Your task to perform on an android device: I need to reach out to customer service on the Booking.com app regarding the availability for non smoking zones in your hotel 
Image 0: 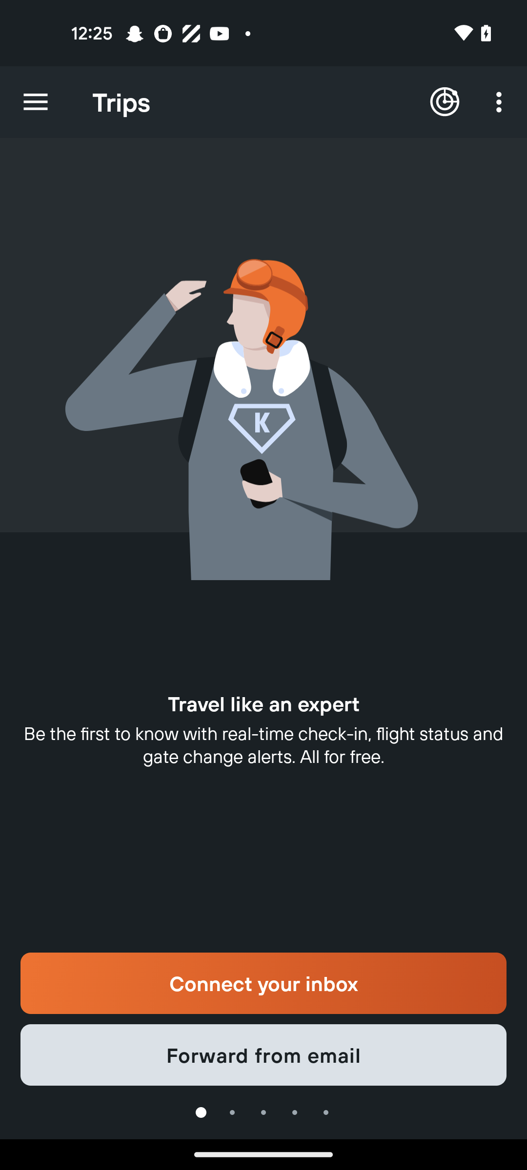
open the booking.com app
Step 0: open app "Booking.com"
Image 2: 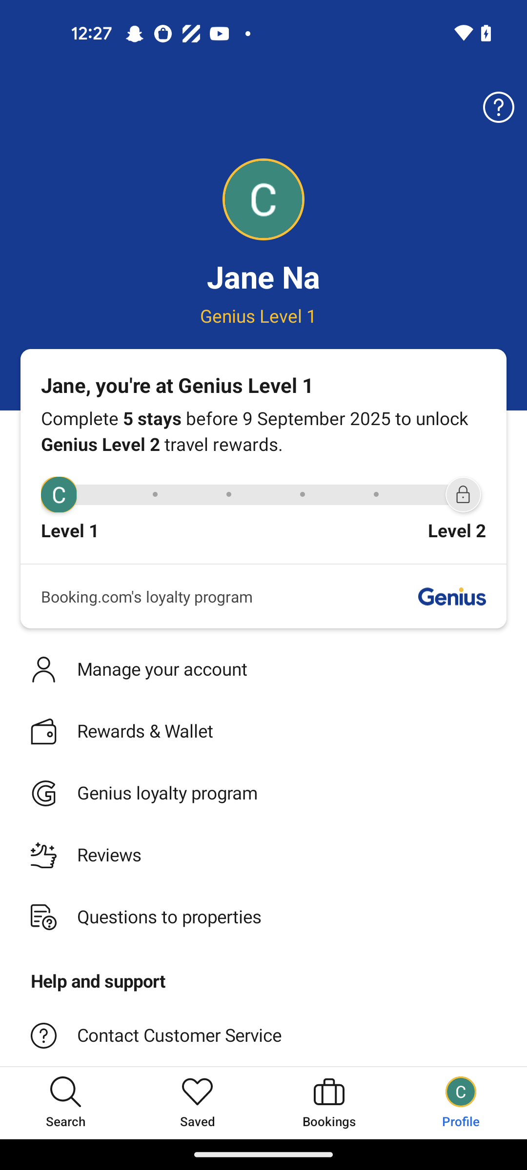
Swipe up
Step 2: scroll down
Image 3: 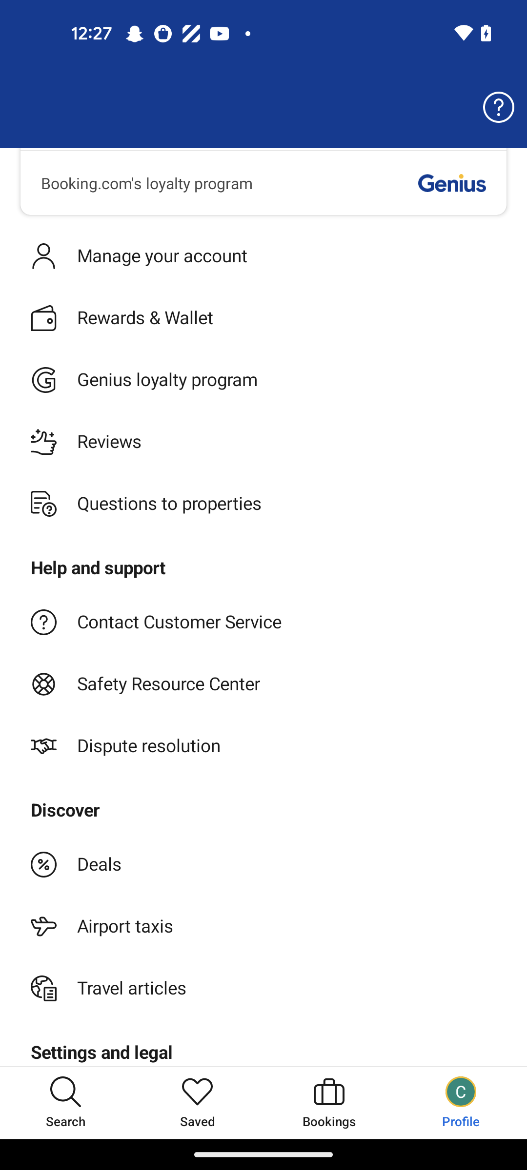
Click on the contact customer service option
Step 3: click (286, 622)
Image 4: 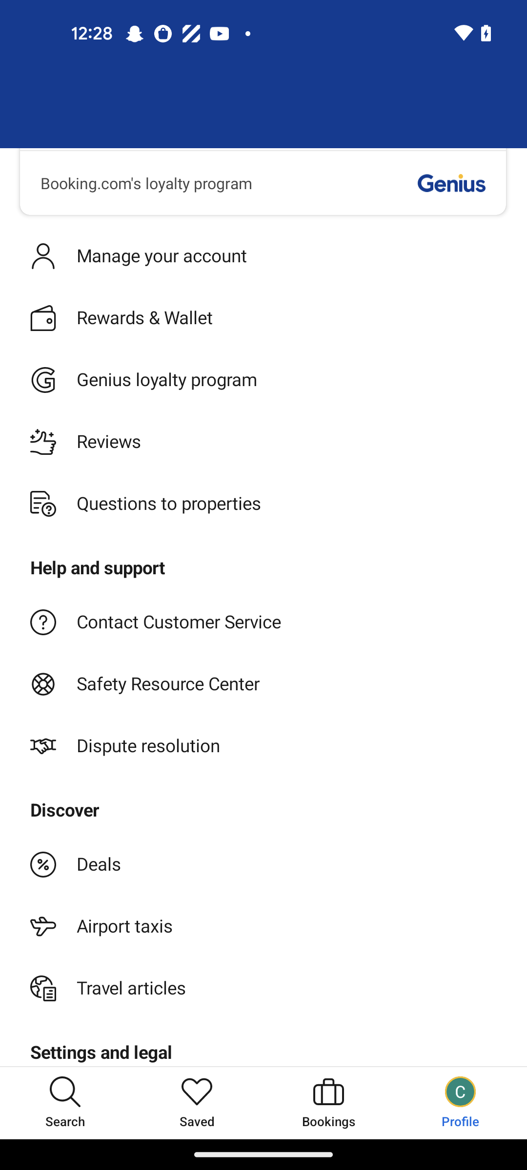
Click on the contact customer service option
Step 4: click (278, 622)
Image 5: 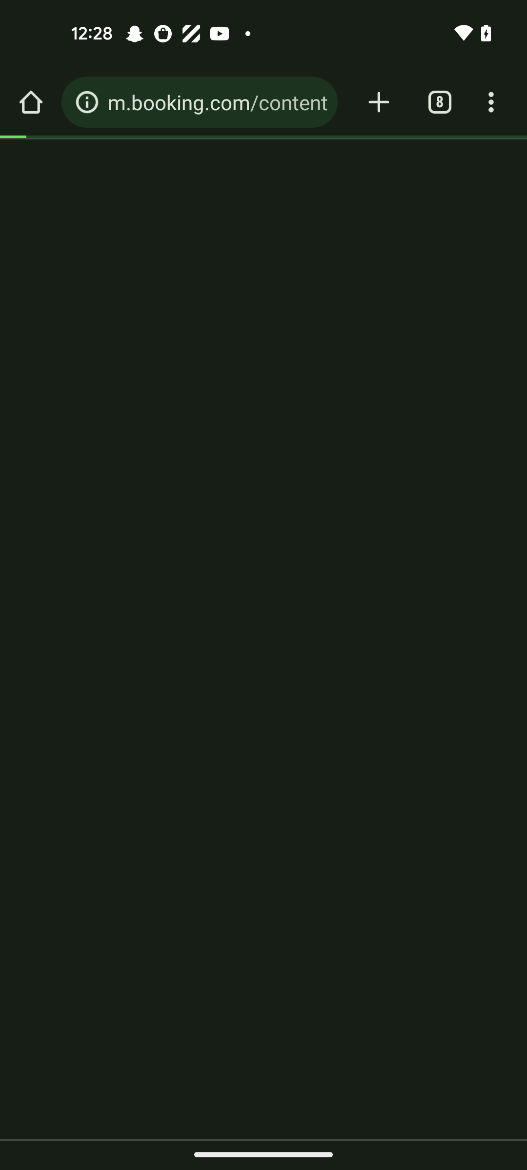
Click on the contact customer service option
Step 5: wait
Image 6: 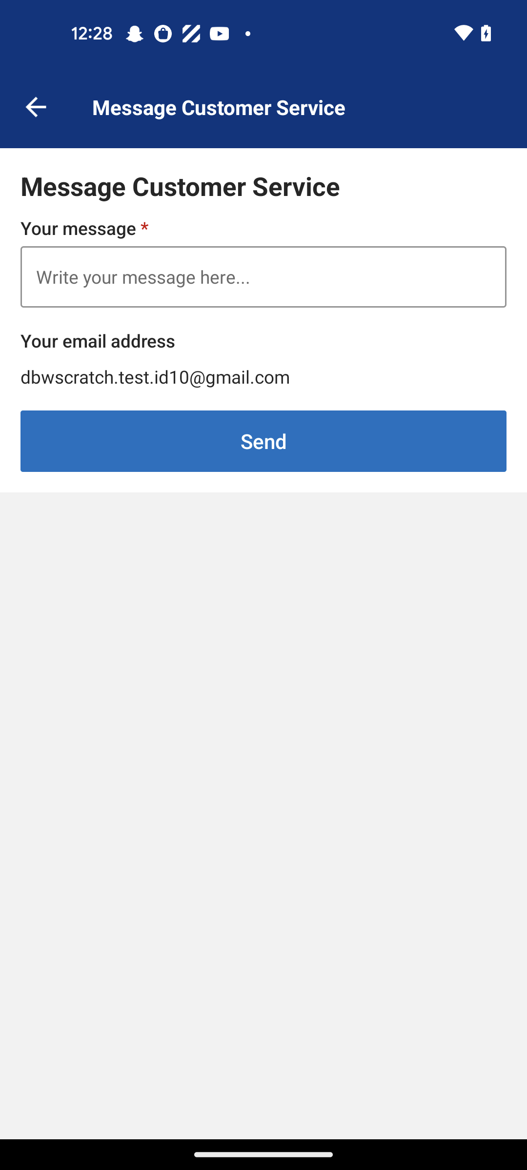
Enter a message as  May i know your hotel is smoking free zone 
Step 6: type " May i know your hotel is a smoking free zone "
Image 7: 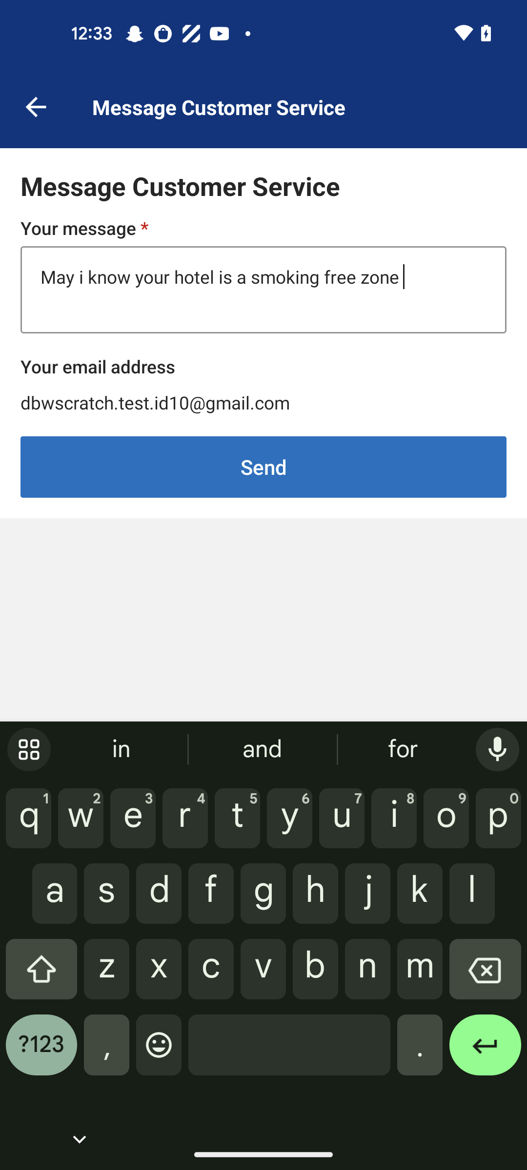
Click on the send button
Step 7: click (263, 467)
Image 8: 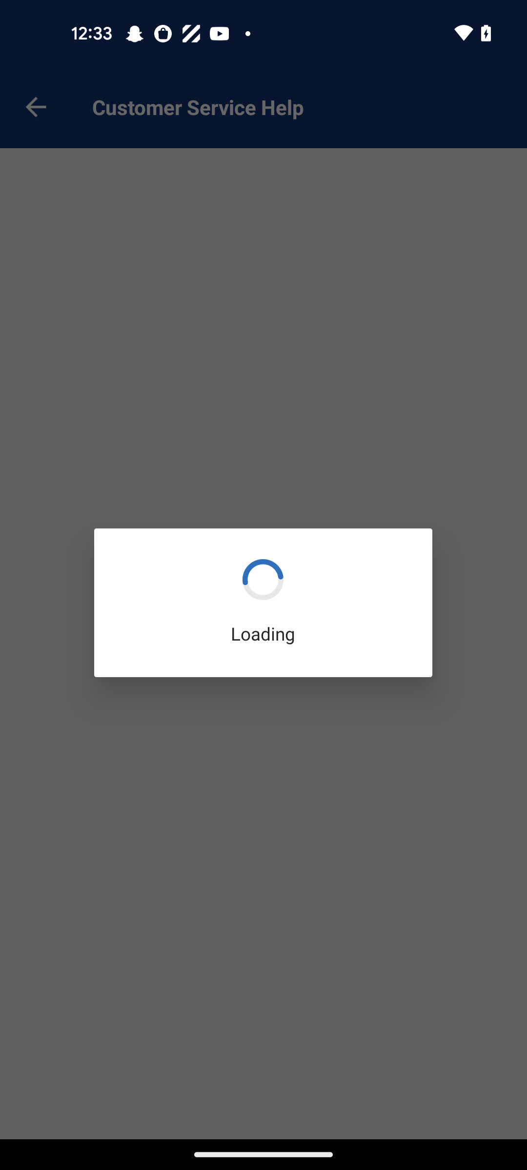
Click on the send button
Step 8: wait